Your task to perform on an android device: I want to adjust the brightness of my book.
Image 0: 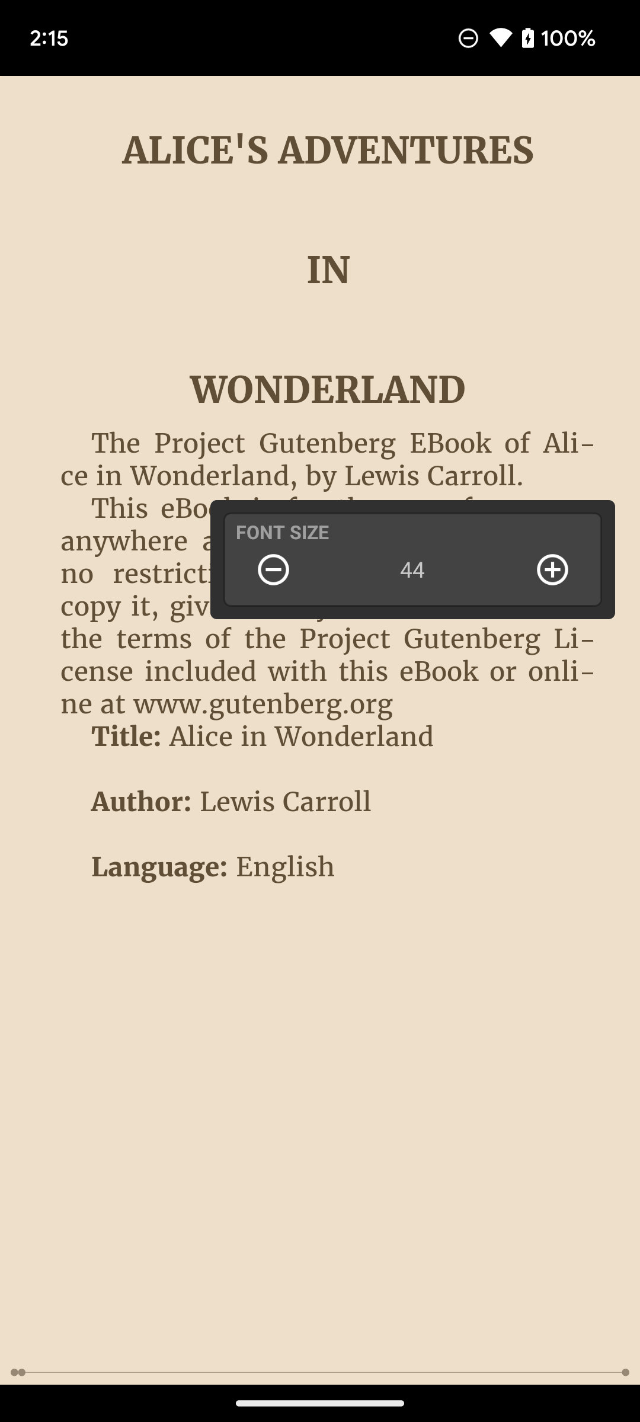
Click on the screen.
Step 0: click (414, 387)
Image 1: 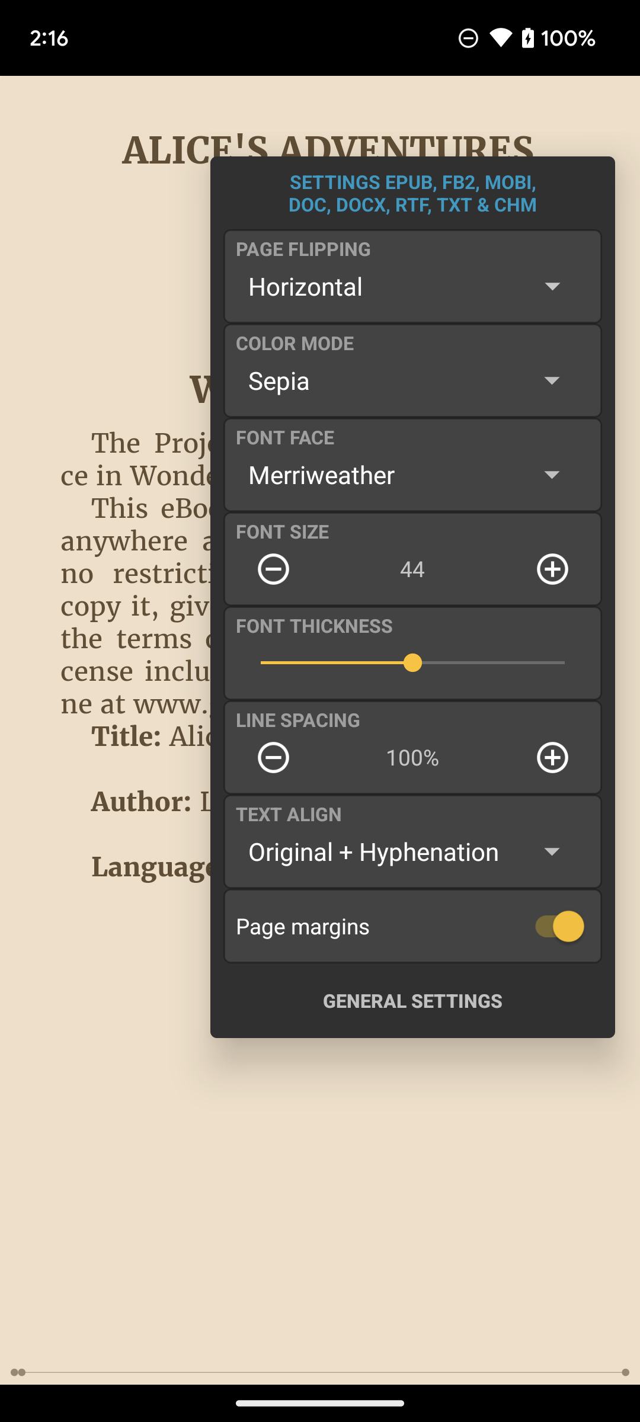
Click on the screen.
Step 1: click (430, 1175)